Your task to perform on an android device: Open the Adidas app and read the reviews for Black Ultraboost Light Running Shoes.
Image 0: 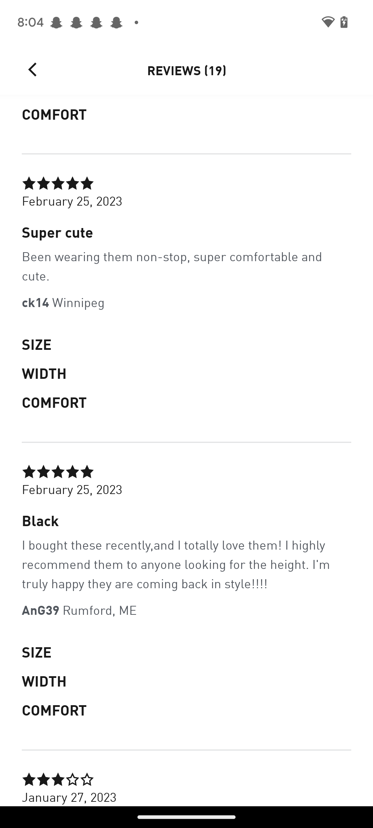
Open the Adidas app
Step 0: open app "adidas"
Image 1: 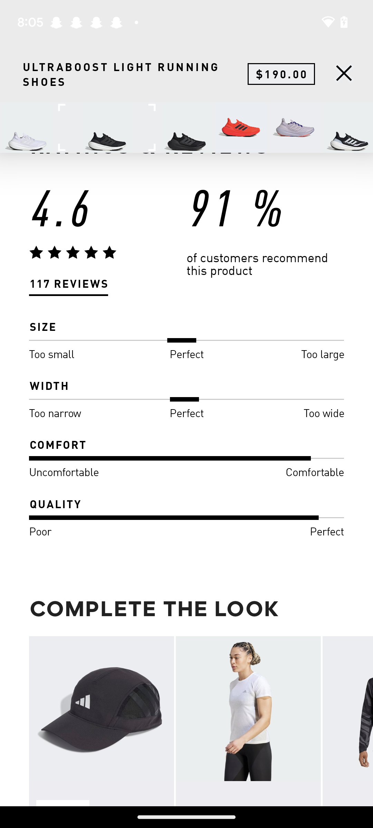
Click on the 117 reviews
Step 1: click (68, 284)
Image 2: 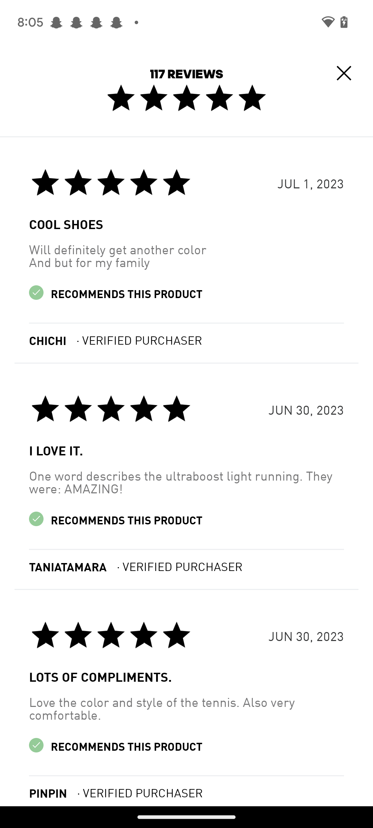
Swipe up to view more reviews
Step 2: scroll down
Image 3: 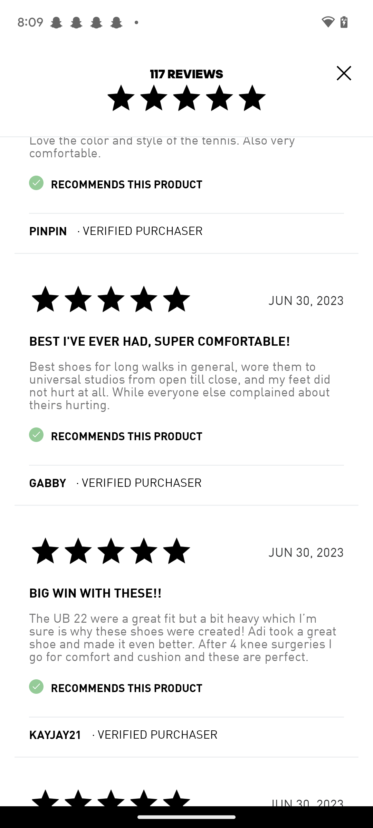
Swipe up to view more reviews
Step 3: scroll down
Image 4: 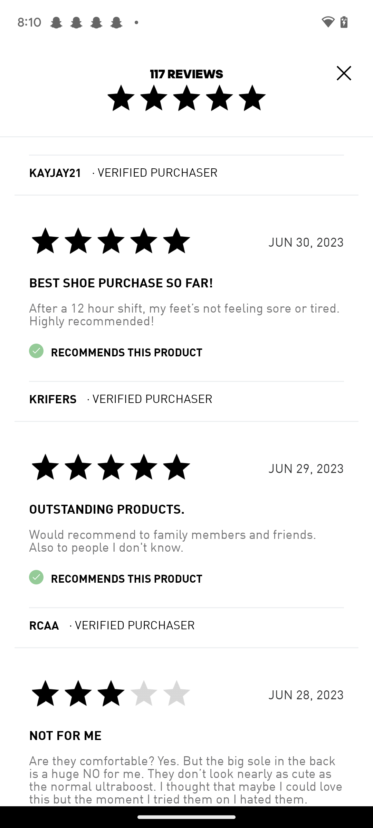
Swipe up to view more reviews
Step 4: scroll down